Your task to perform on an android device: Go to the Mappls MapmyIndia app & set the direction to the place Kingdom of Dreams
Image 0: 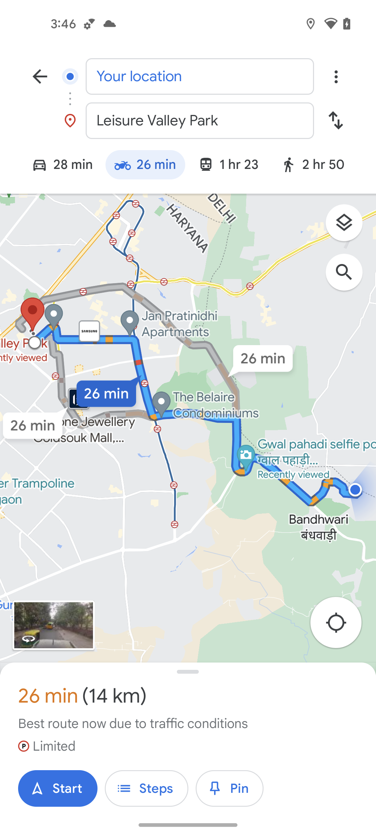
open the Mappls MapmyIndia app
Step 0: open app "Mappls MapmyIndia"
Image 1: 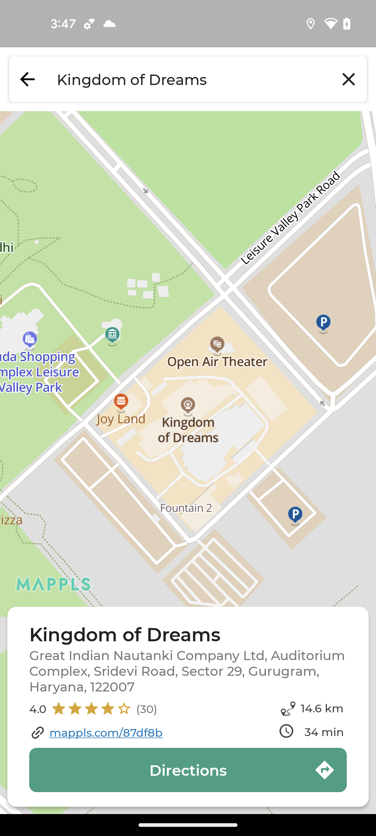
click on the Directions button at the bottom of the screen
Step 1: click (188, 770)